Your task to perform on an android device: Remove other items from the cart.
Image 0: 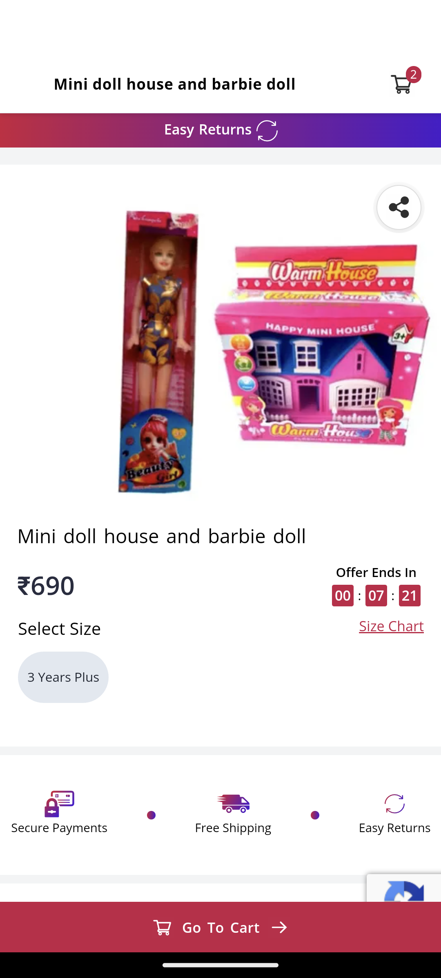
Click on the go to cart option presented at the bottom.
Step 0: click (221, 927)
Image 2: 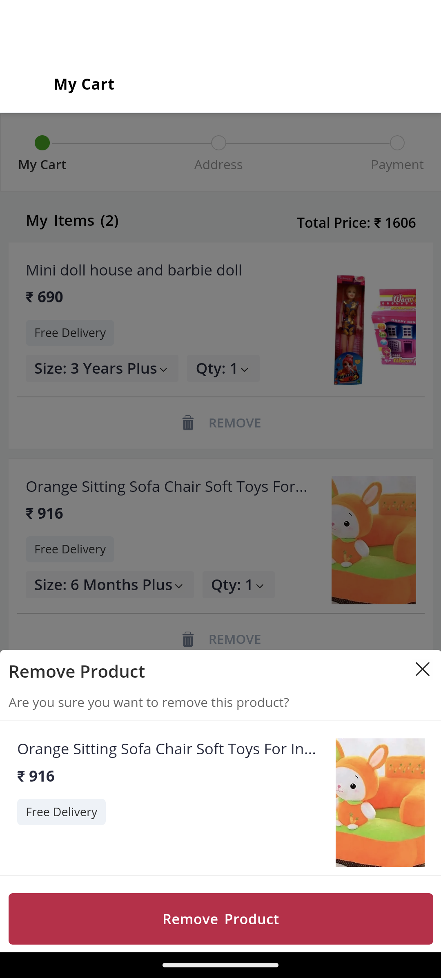
Click on the Remove product option presented at the bottom.
Step 2: click (327, 919)